Your task to perform on an android device: I want to listen to the peaceful sleep rest on the Evolve app so that I may get a good night's sleep.
Image 2: 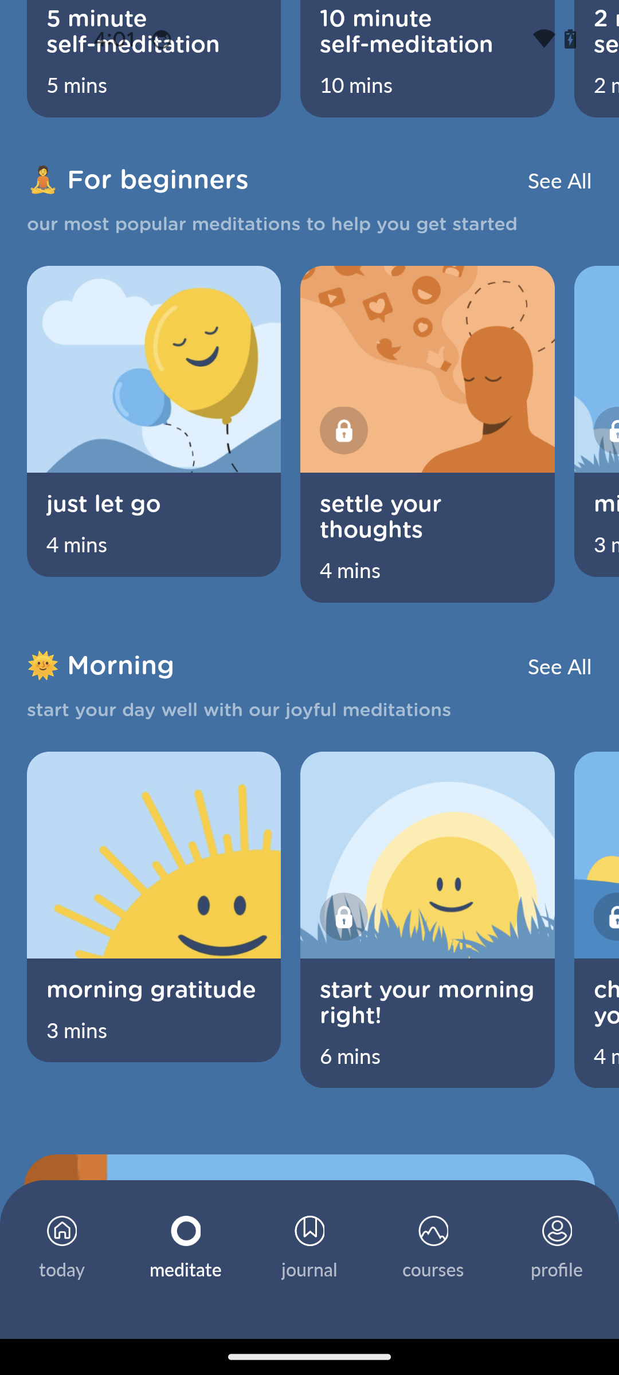
Swipe down for the sleep sounds
Step 2: scroll up
Image 4: 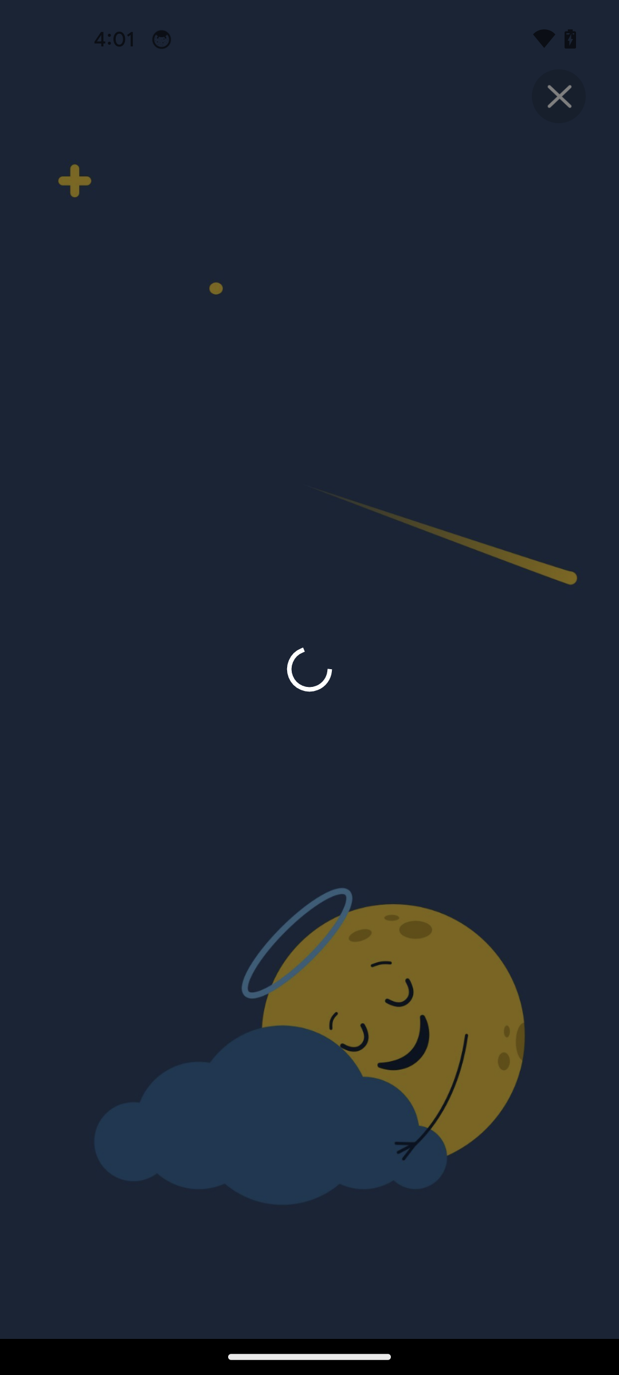
Click on the peaceful rest sound
Step 4: wait